Your task to perform on an android device: I want to save the roasted branzino with Brussels sprouts in the yummly app.
Image 0: 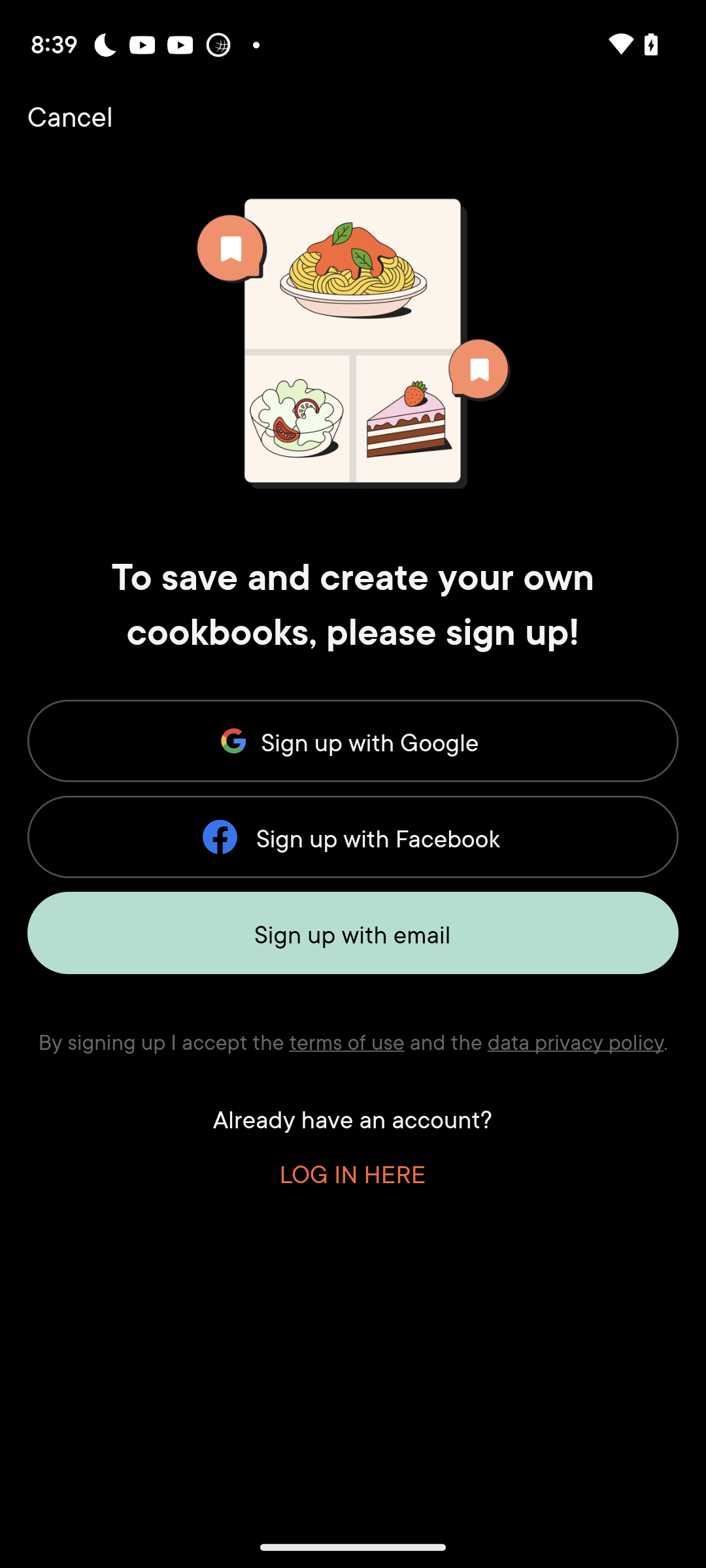
open yummly app
Step 0: open app "Yummly"
Image 1: 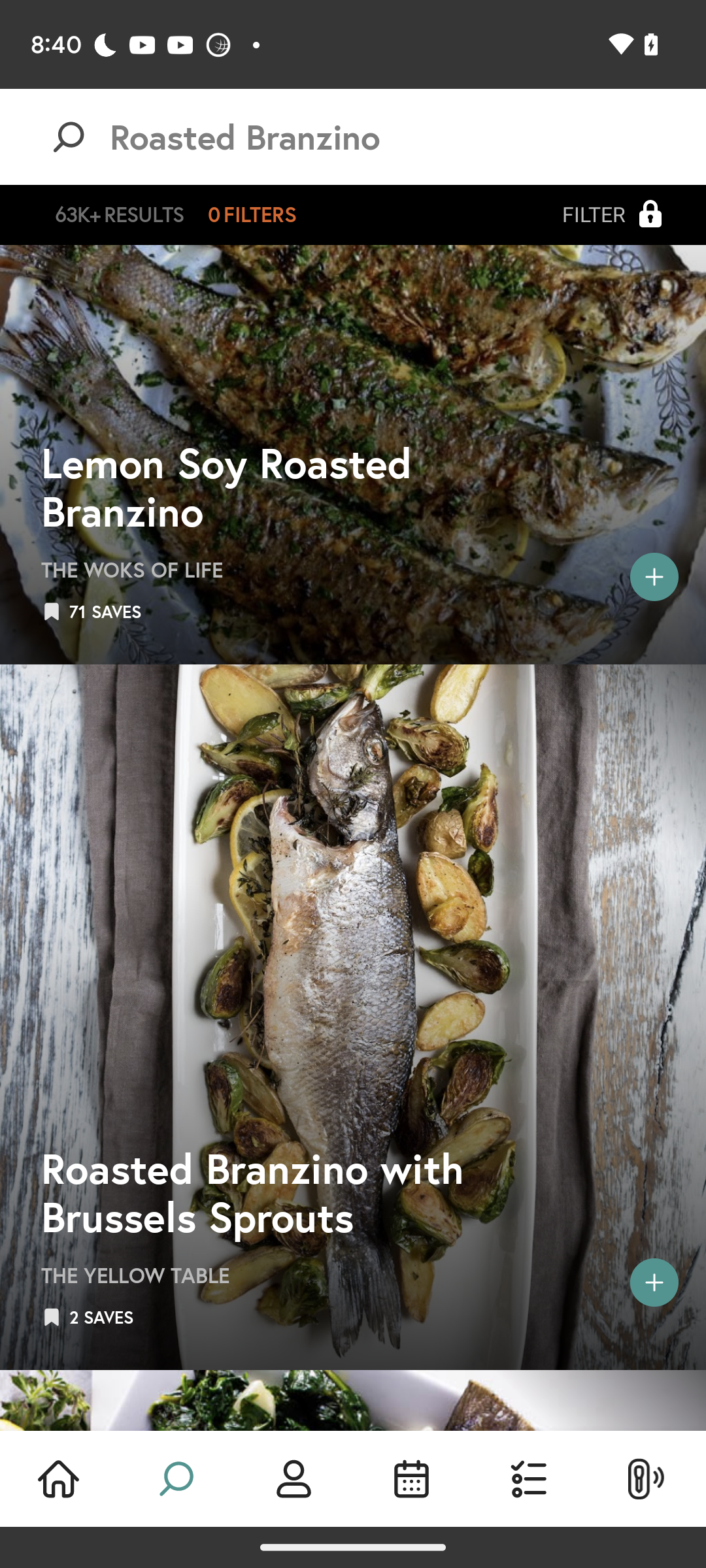
Click on roasted branzino with Brussels sprouts
Step 1: click (353, 1123)
Image 2: 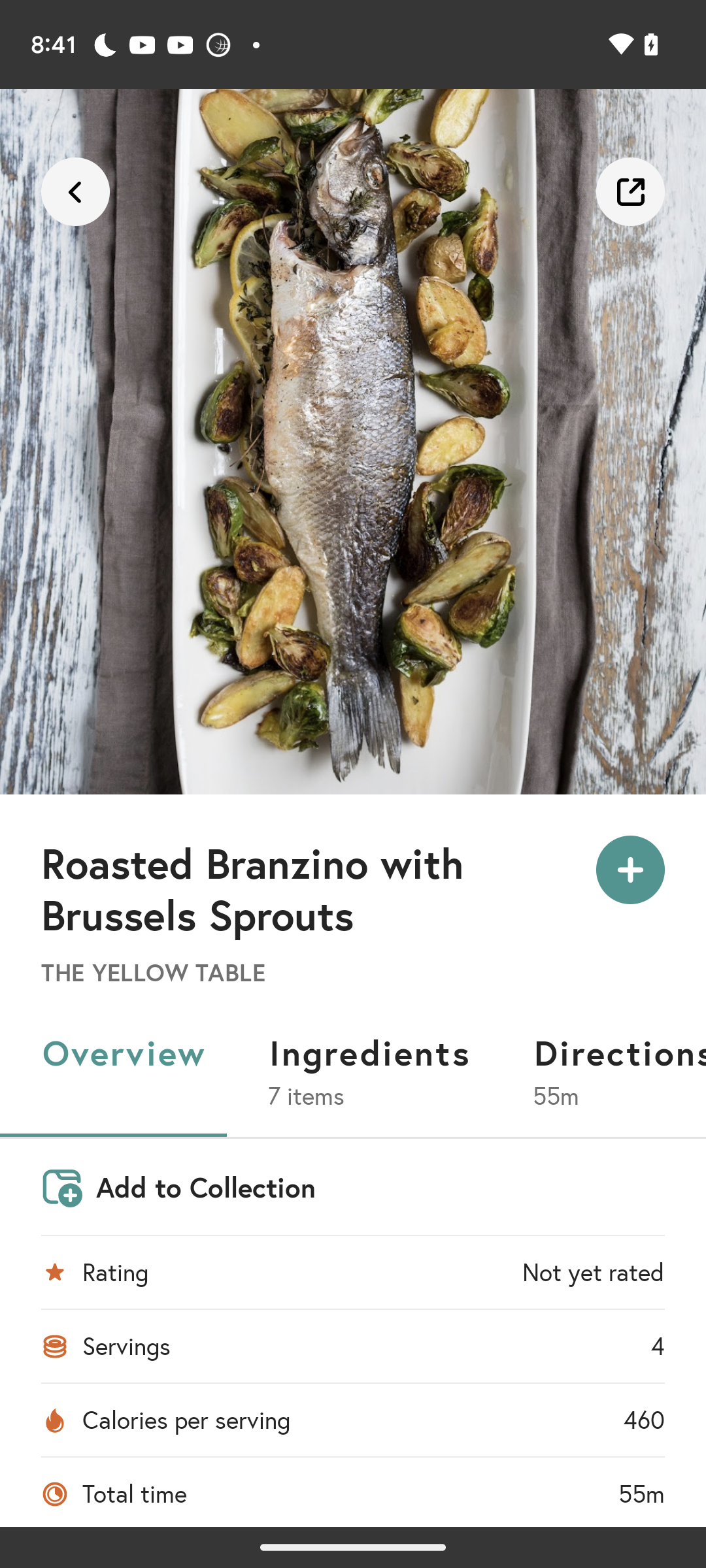
Click on plus icon
Step 2: click (630, 869)
Image 3: 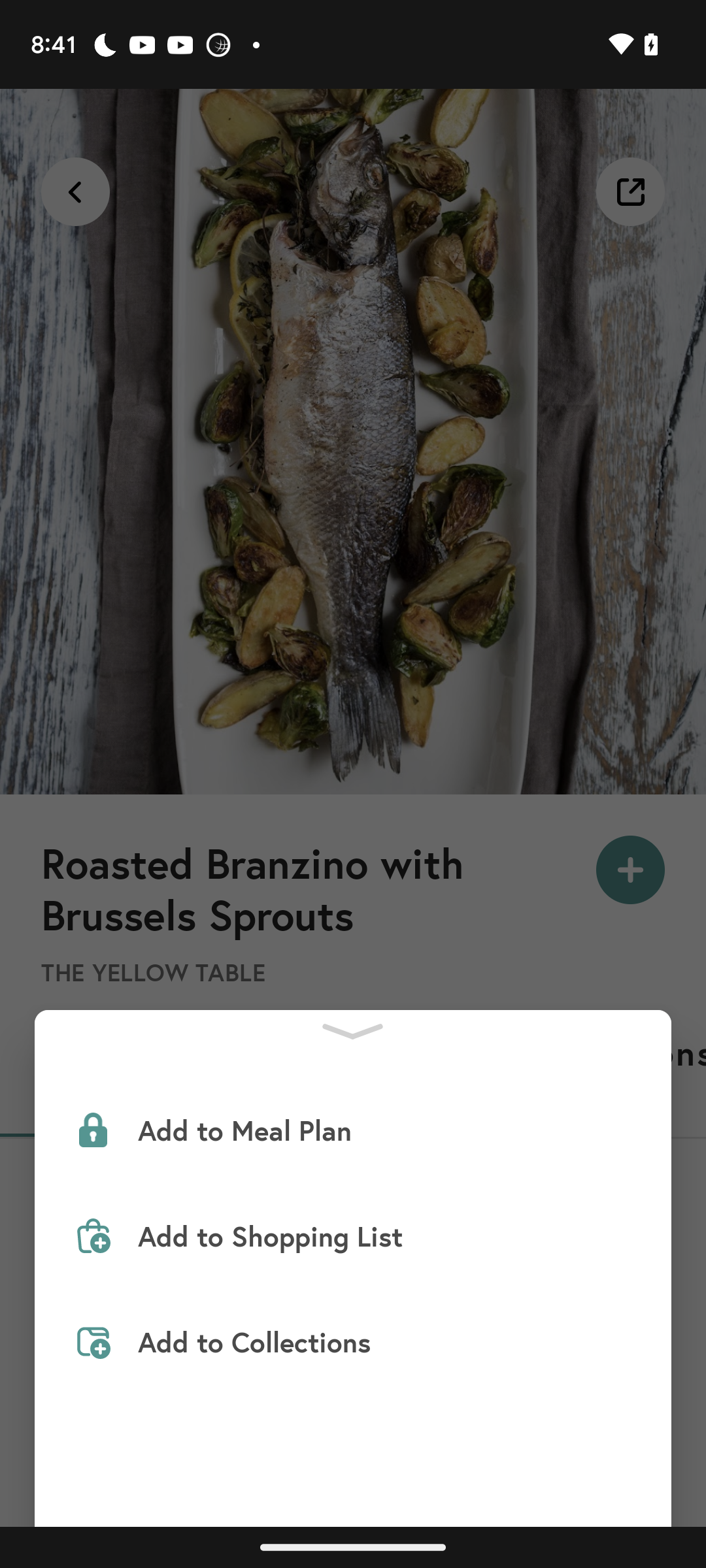
Click on add to collections
Step 3: click (384, 1342)
Image 4: 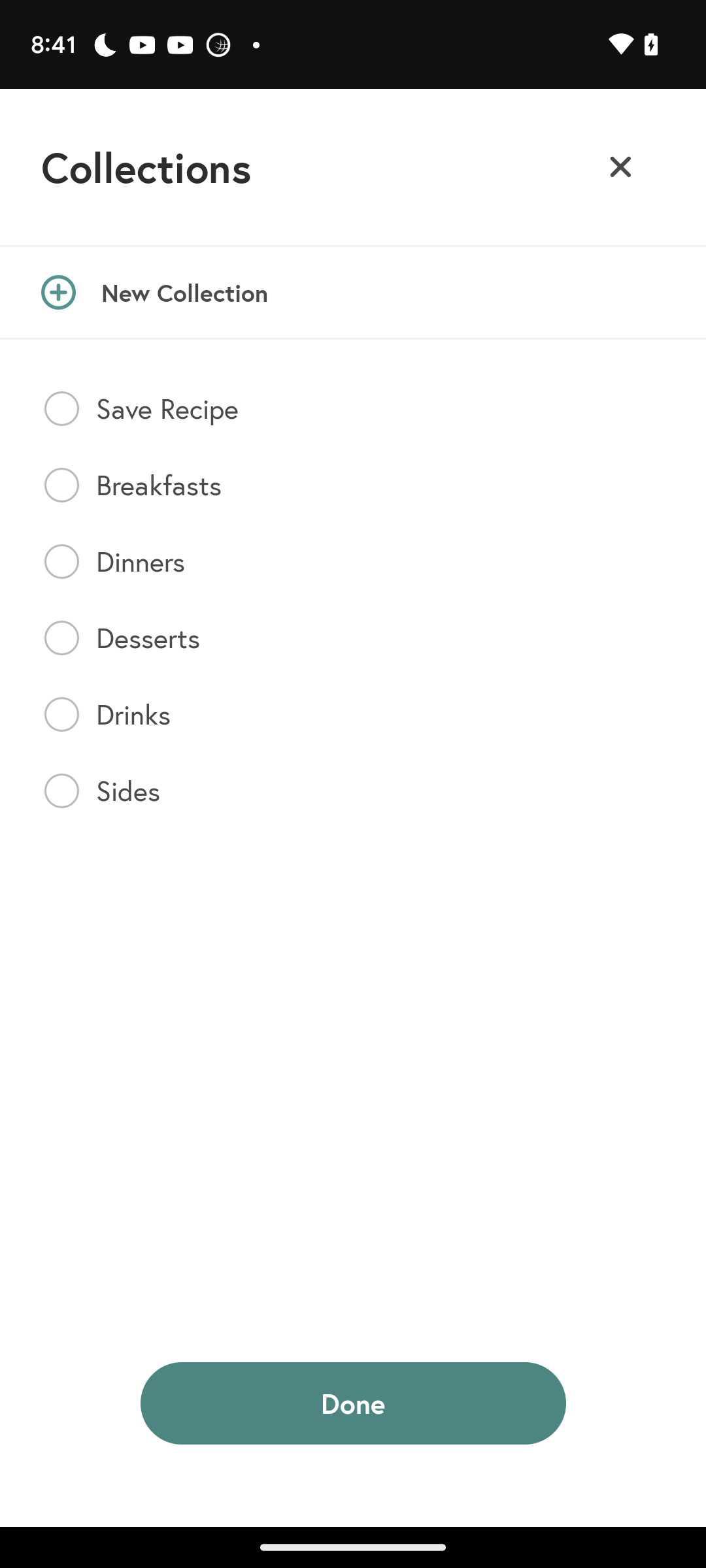
Click on save recipe option
Step 4: click (353, 408)
Image 5: 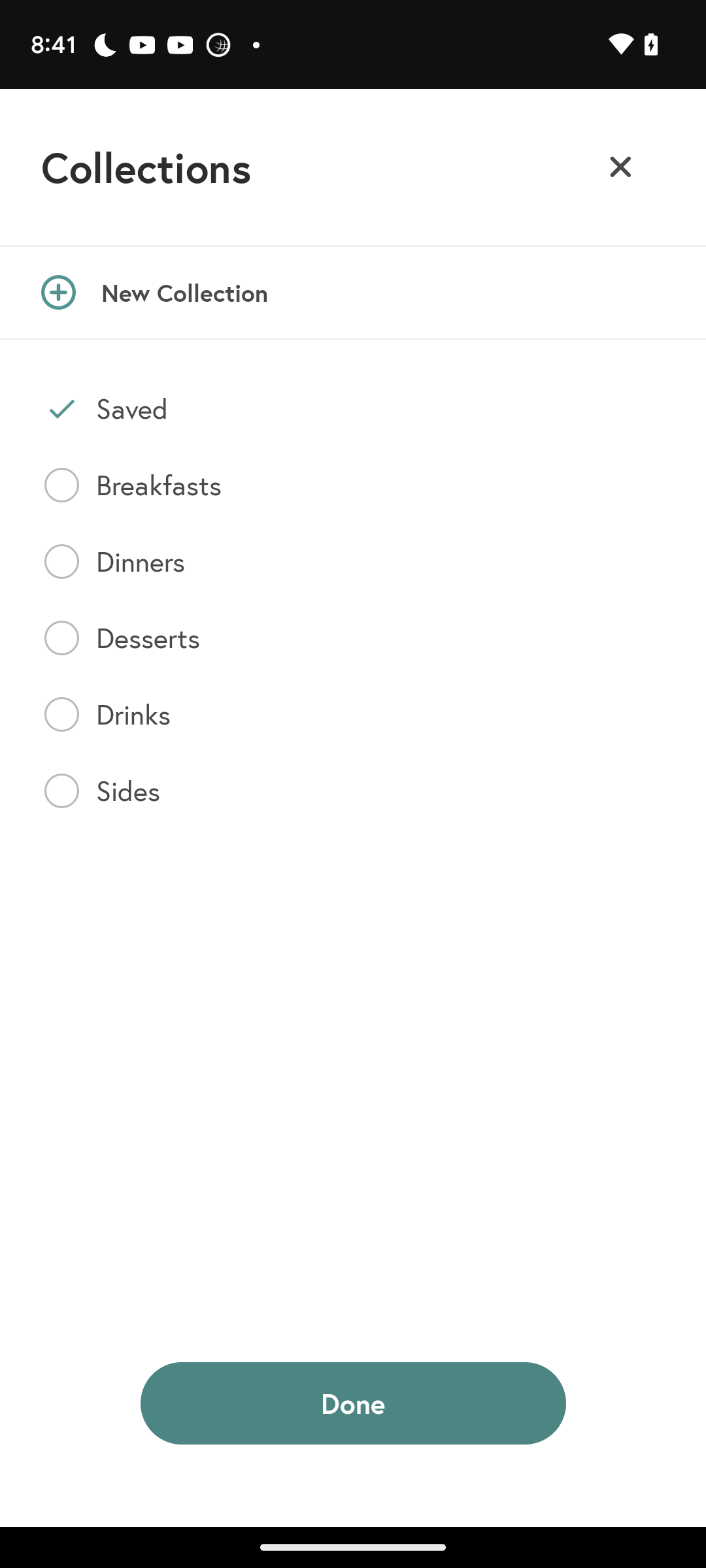
Click on done option
Step 5: click (353, 1403)